Your task to perform on an android device: View the Step-by-step Recipe instructions for The Scotch Egg.
Image 0: 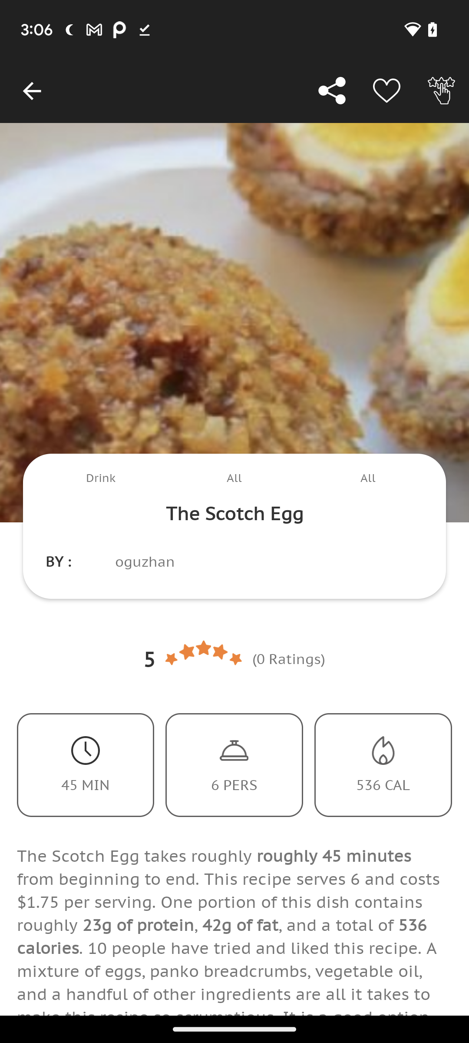
Scroll Up
Step 0: scroll down
Image 1: 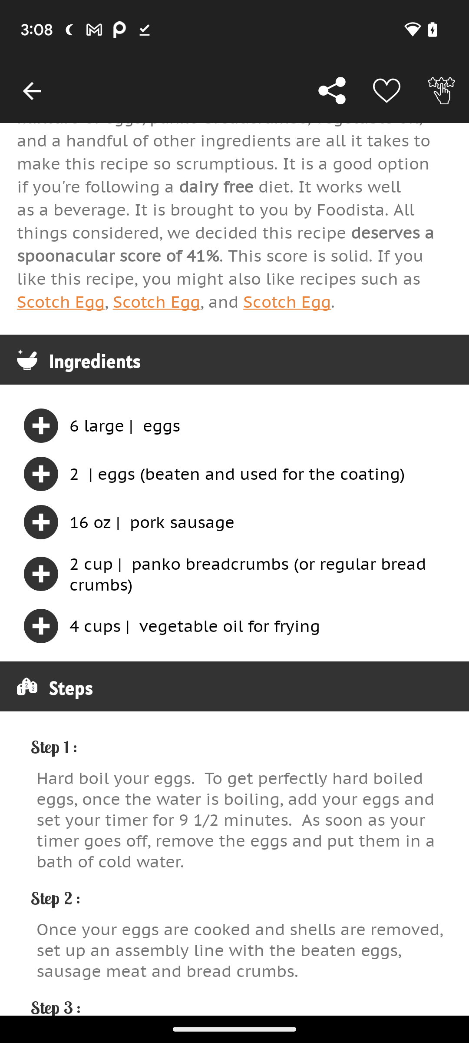
Scroll Up
Step 1: scroll down
Image 2: 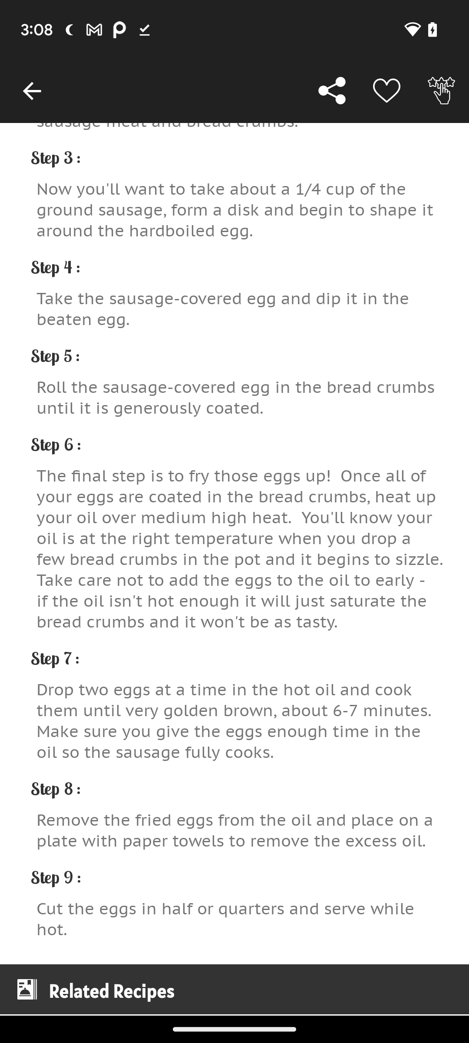
Scroll Up
Step 2: scroll down